Your task to perform on an android device: I want to buy a pair of formal shoes for party purposes, so search formal shoes for me in the eBay app.
Image 0: 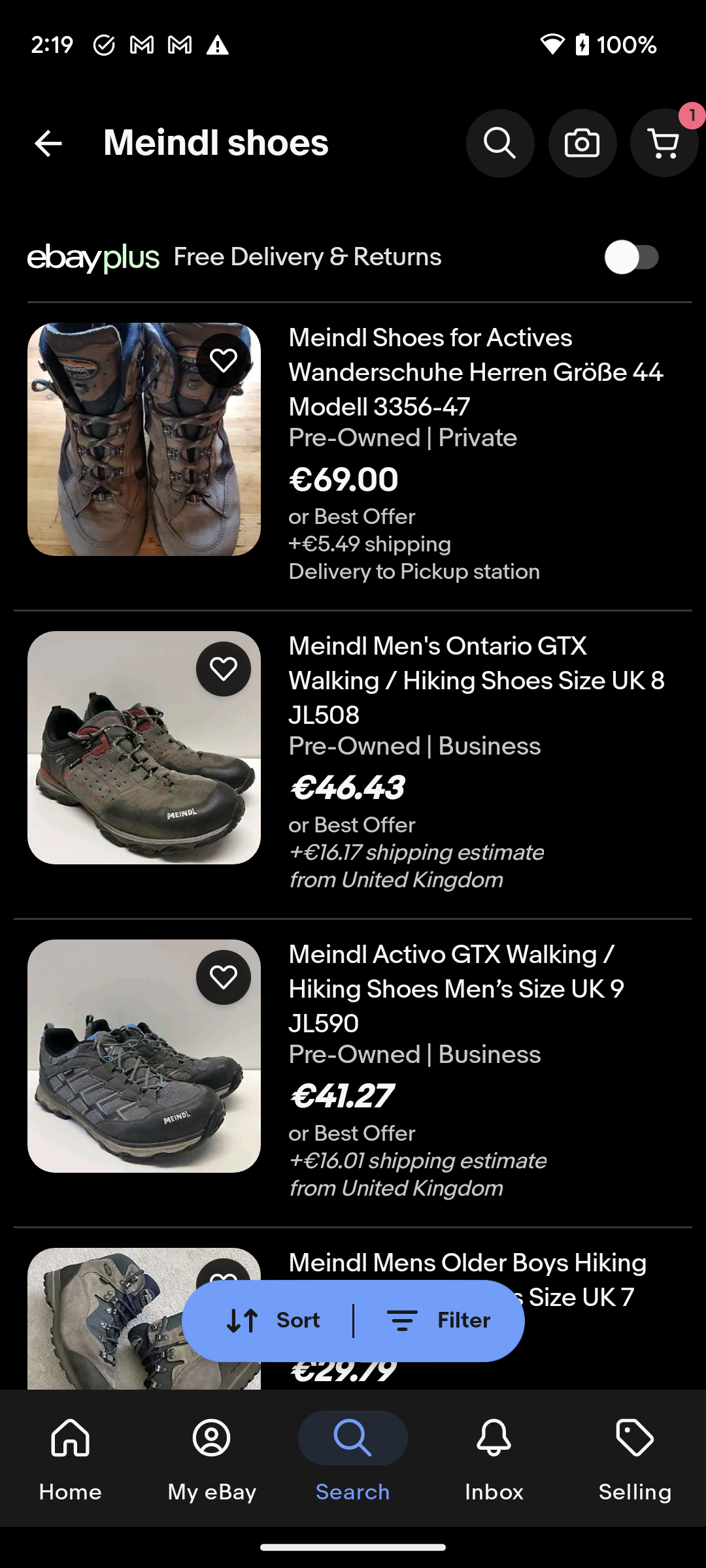
Click on the search icon at the top of the screen to search for the shoes.
Step 0: click (499, 142)
Image 1: 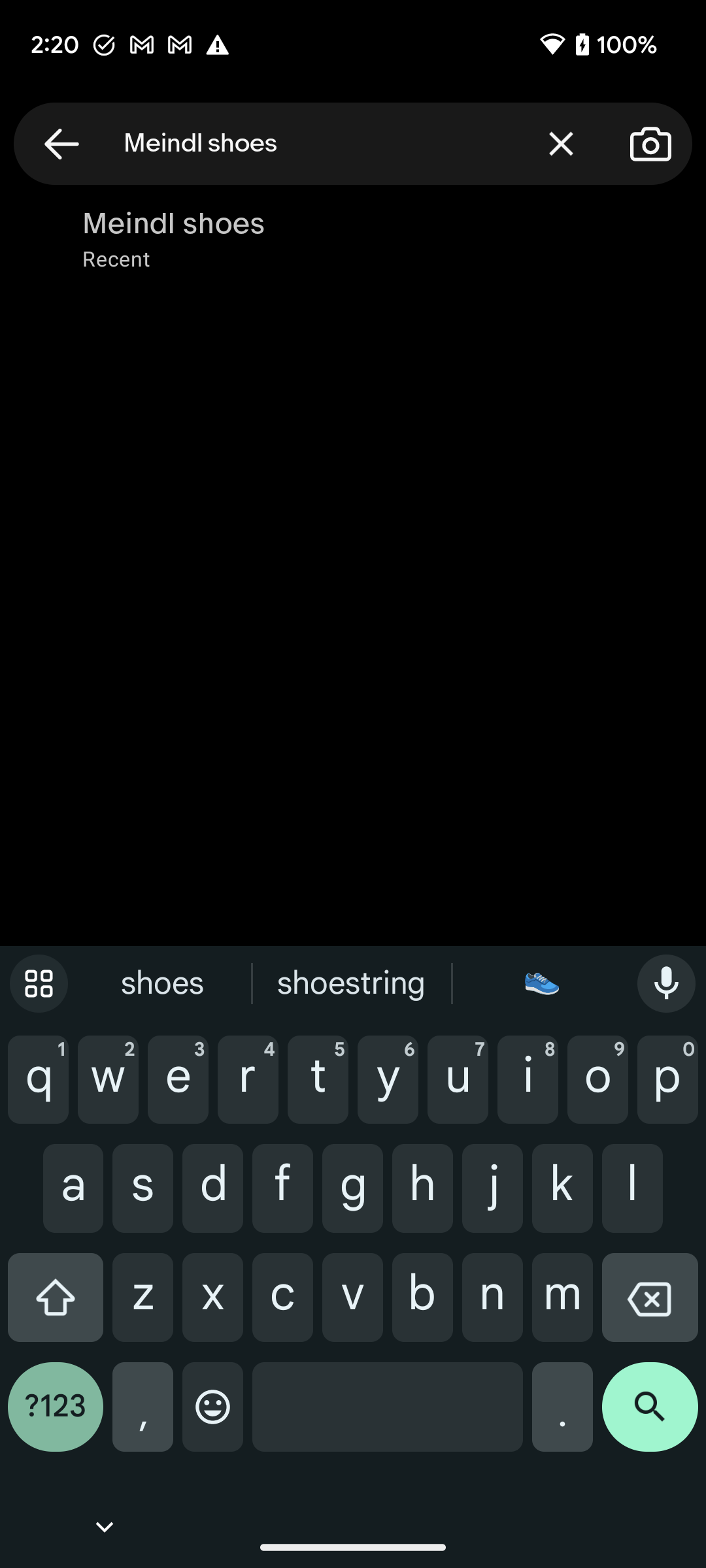
Click on the cross icon to clear the search bar.
Step 1: click (561, 143)
Image 2: 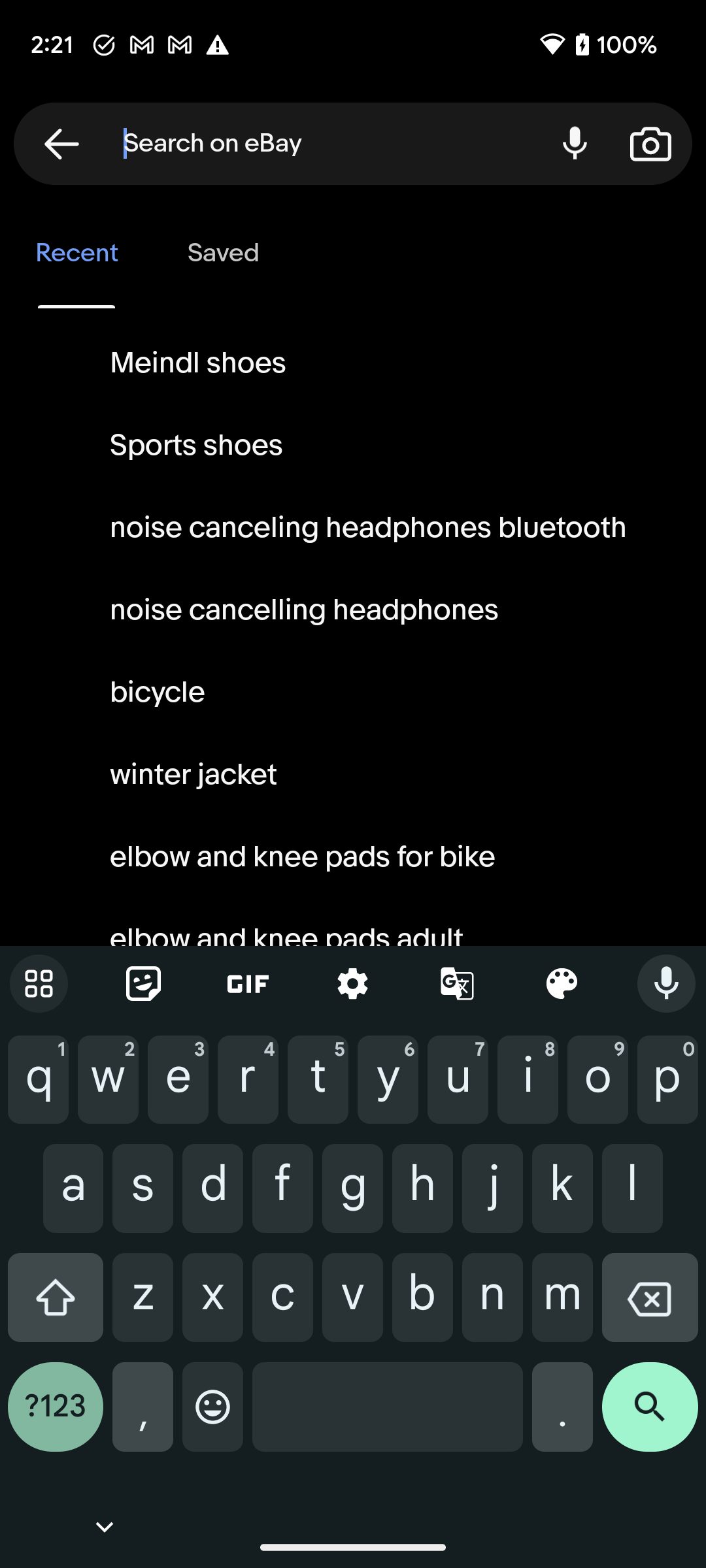
Type formal shoes in the search bar to search for the shoes.
Step 2: type "formal shoes"
Image 3: 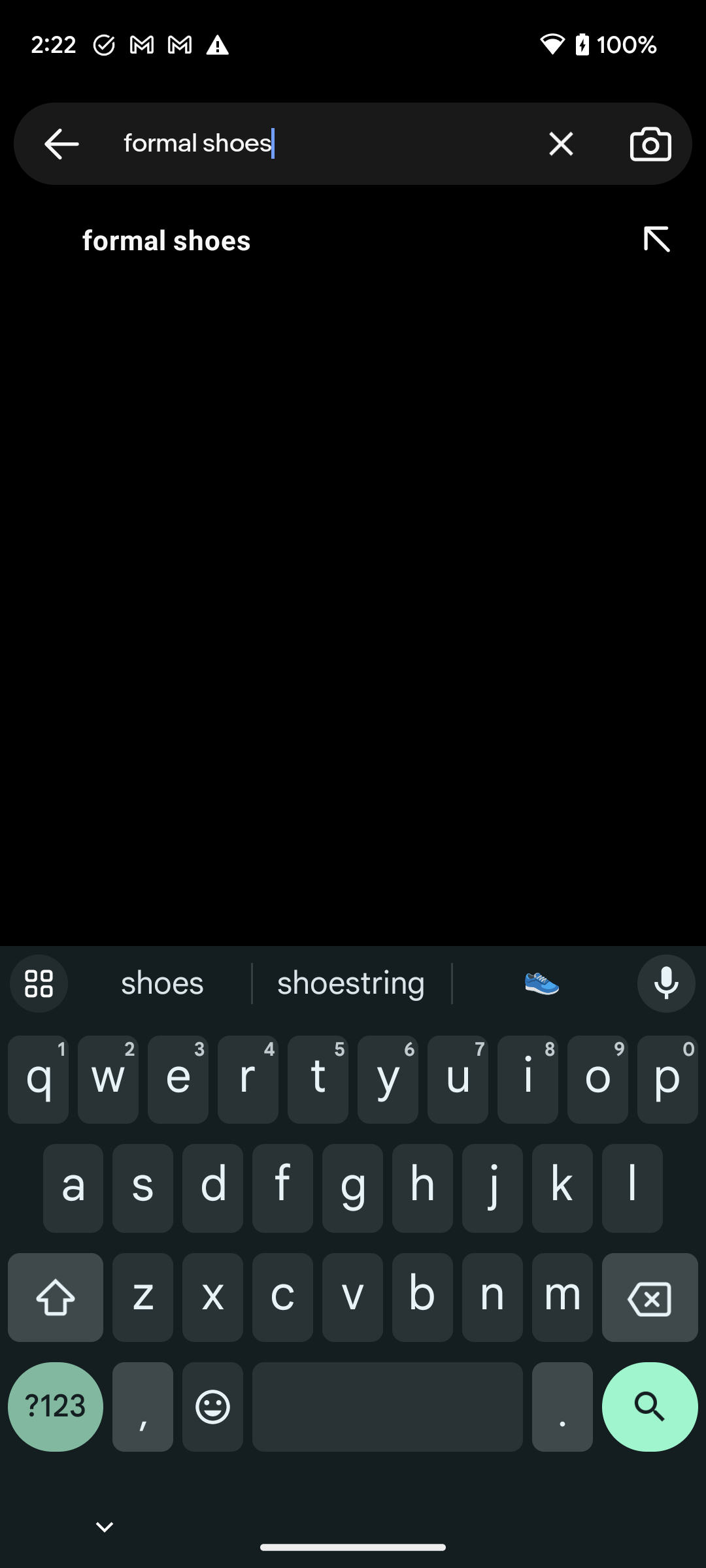
Click on the search icon at the bottom right corner of the screen to view the search result.
Step 3: click (650, 1417)
Image 4: 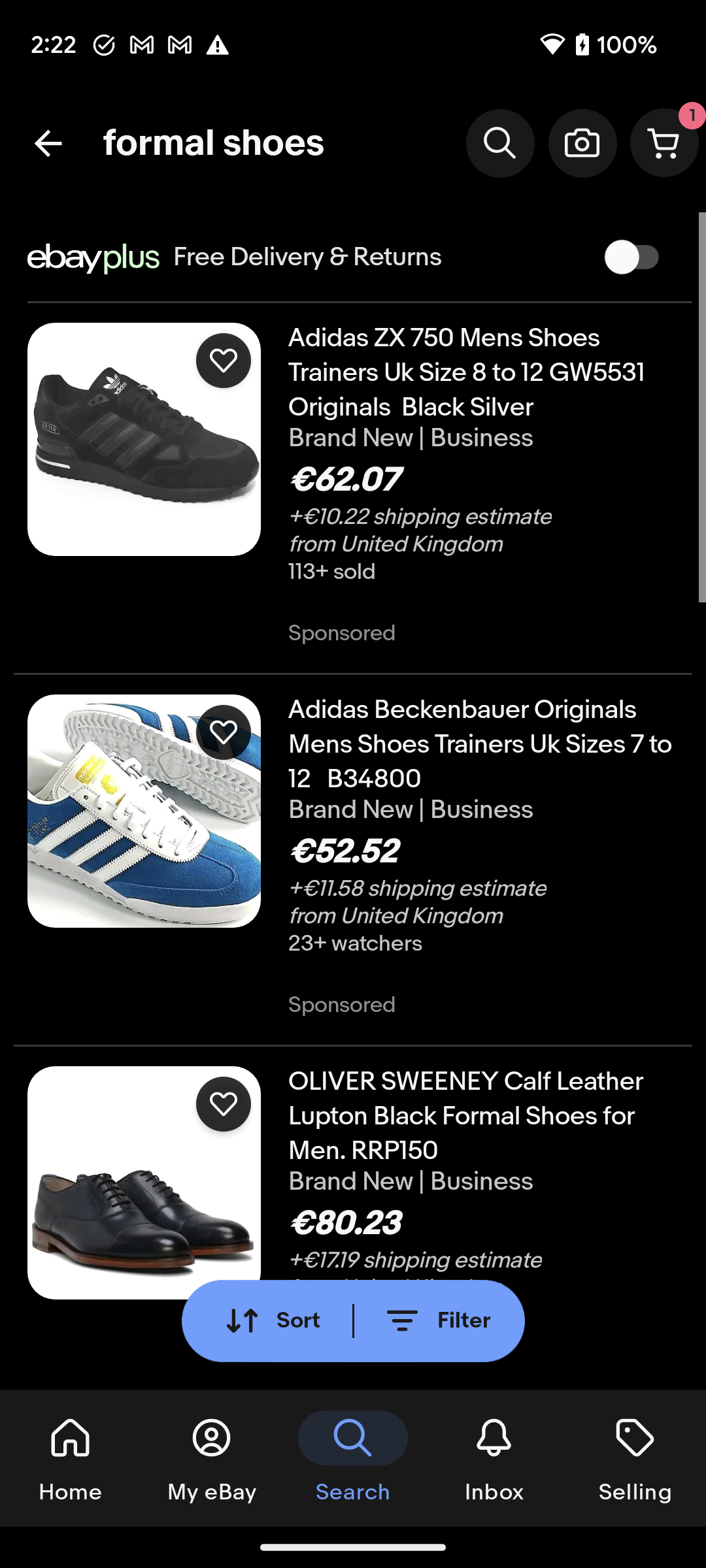
Scroll down to view more formal shoes.
Step 4: scroll down
Image 5: 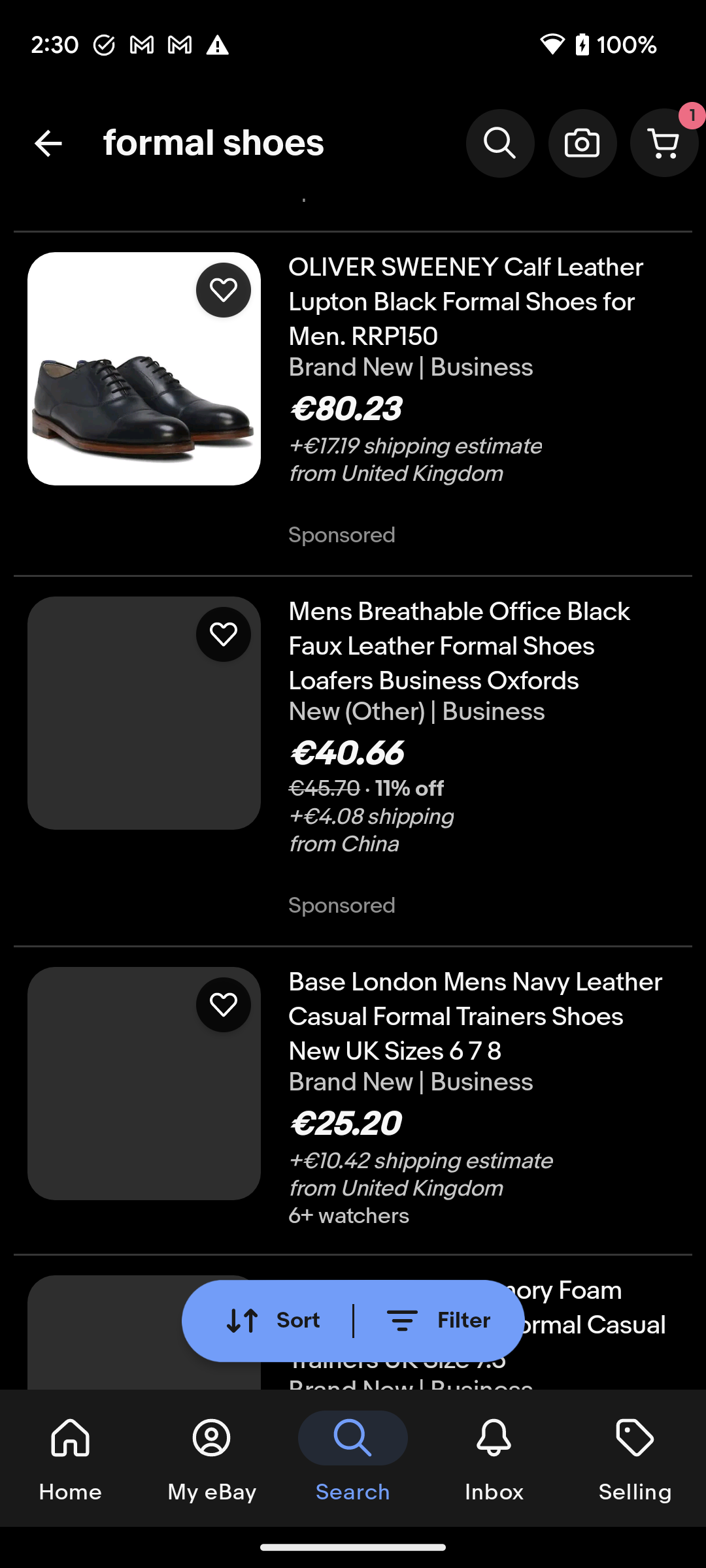
Scroll down to view more formal shoes.
Step 5: scroll down
Image 6: 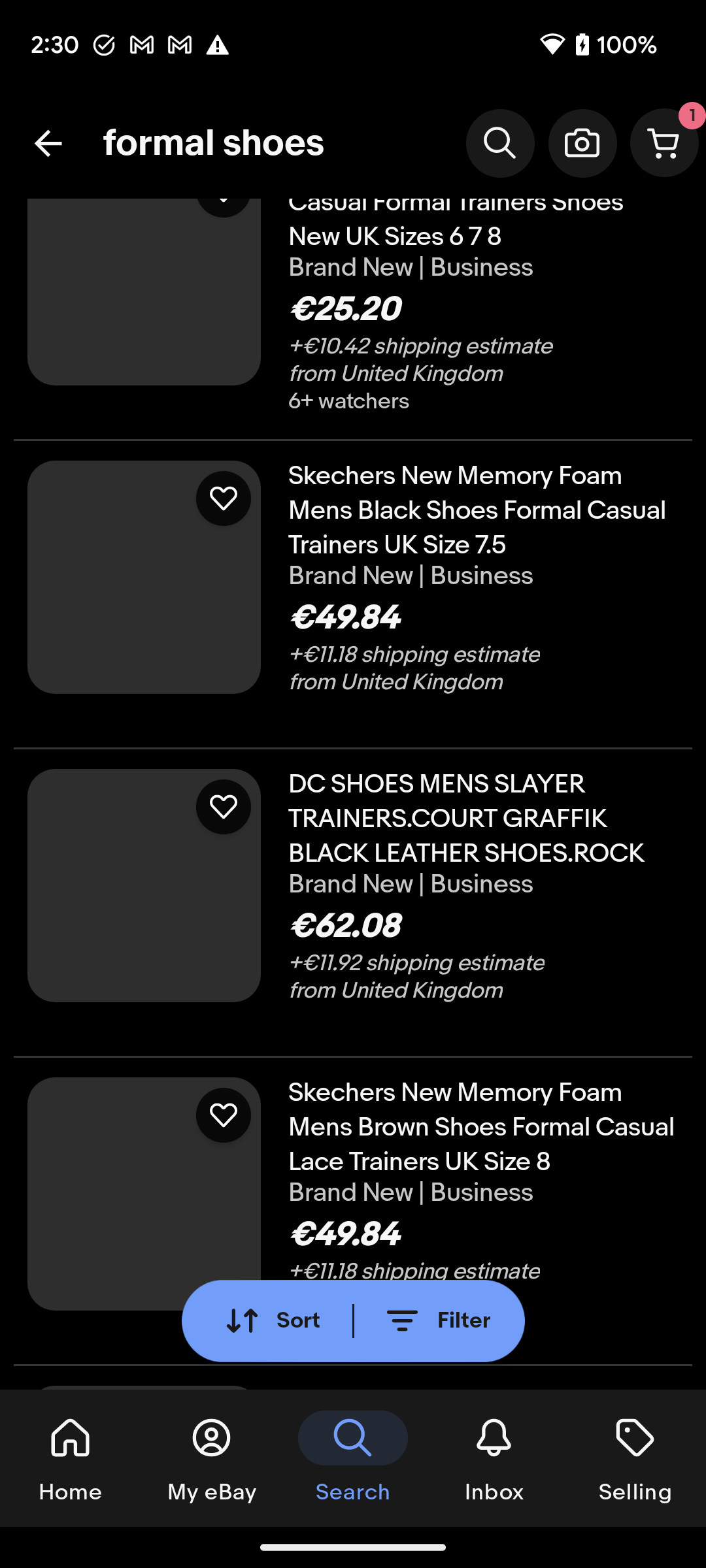
Scroll down to view more formal shoes.
Step 6: wait